Your task to perform on an android device: Show all of my chats on the Messenger app.
Image 0: 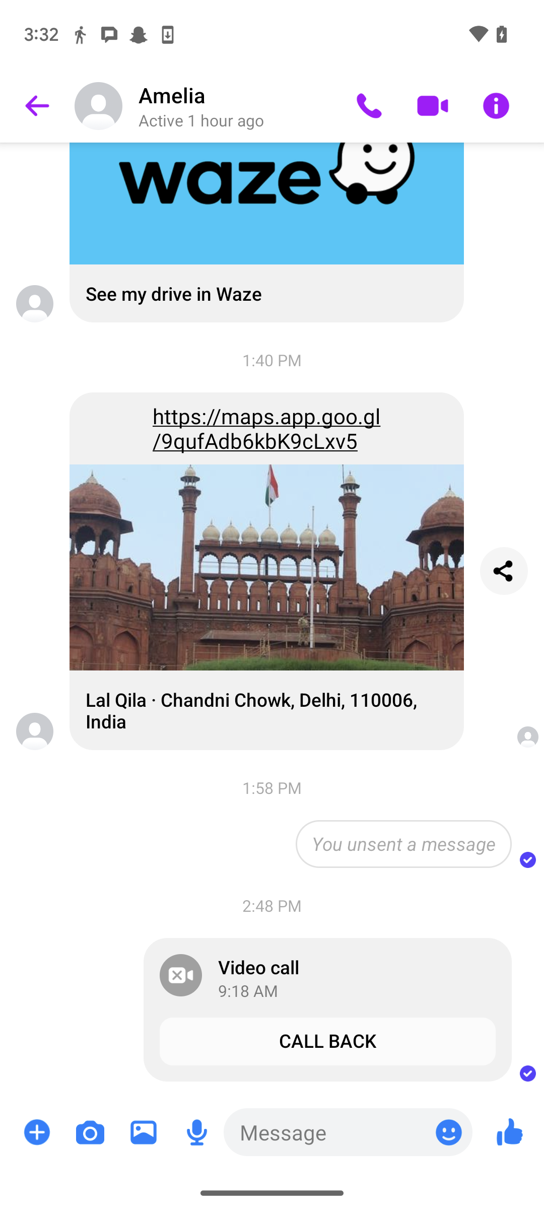
Go back to the home screen of the app.
Step 0: press back button